Your task to perform on an android device: Read the reviews of the  Gehwara Stainless Steel cabinet so as to get more clarity about the product in the Snapdeal app.
Image 0: 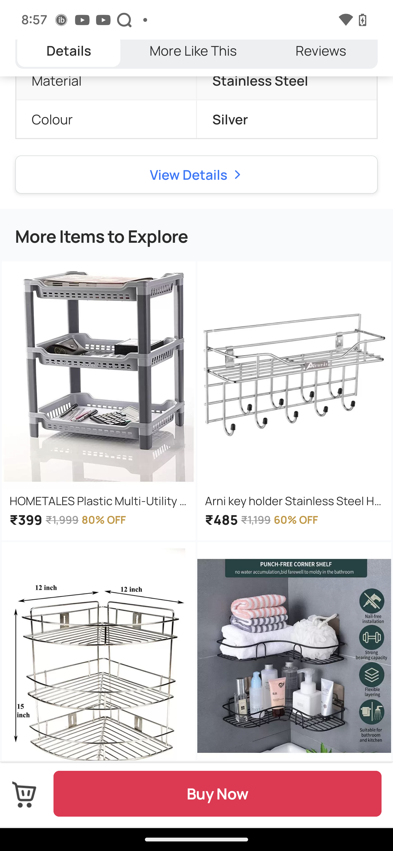
Click on the Reviews to view the rating and comments
Step 0: click (321, 50)